Your task to perform on an android device: Open the ShipAtlas app and search for the American Spirit ship.
Image 0: 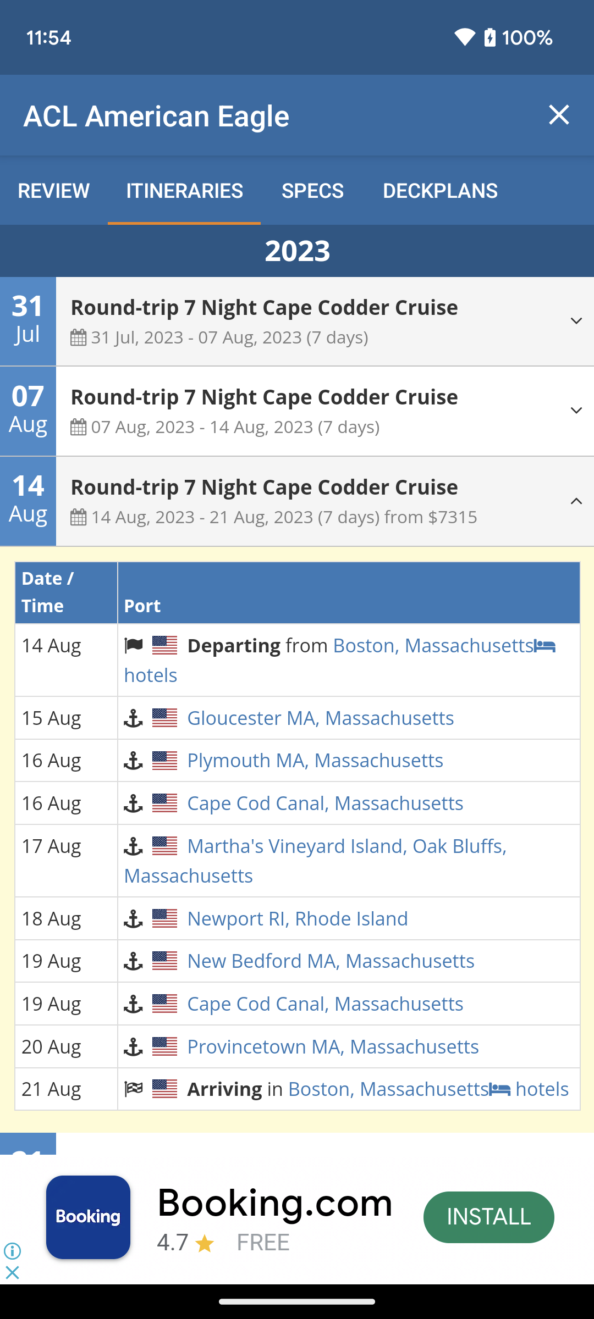
Open ShipAtlas app
Step 0: open app "ShipAtlas"
Image 1: 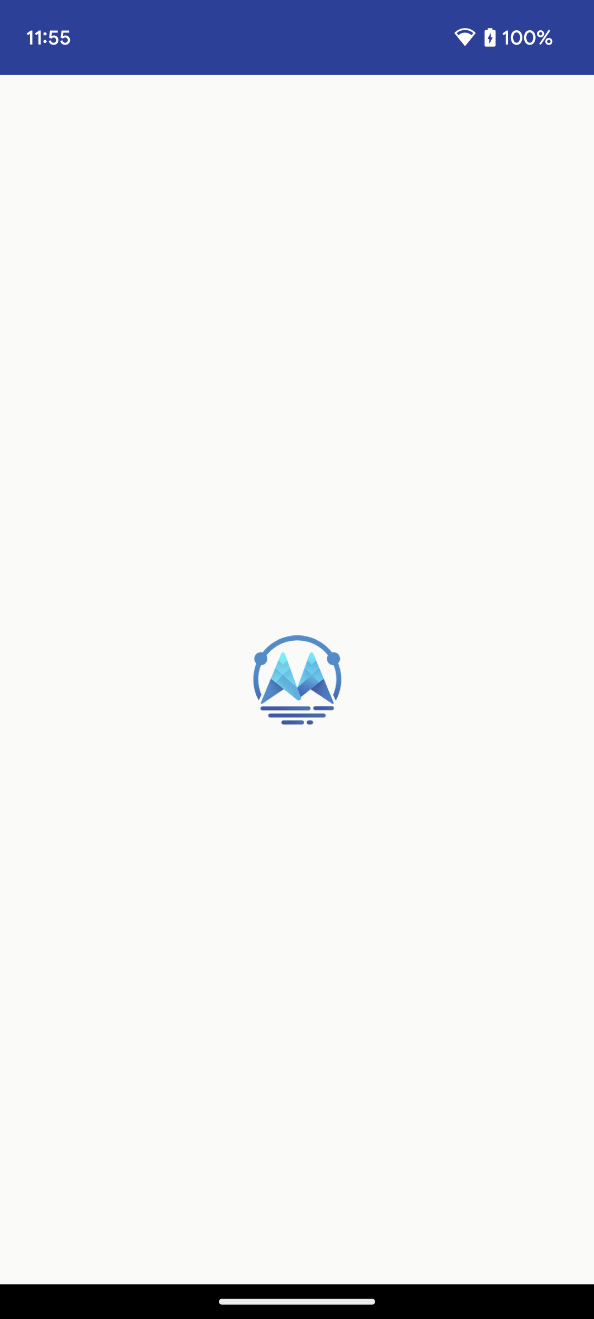
Open ShipAtlas app
Step 1: wait
Image 2: 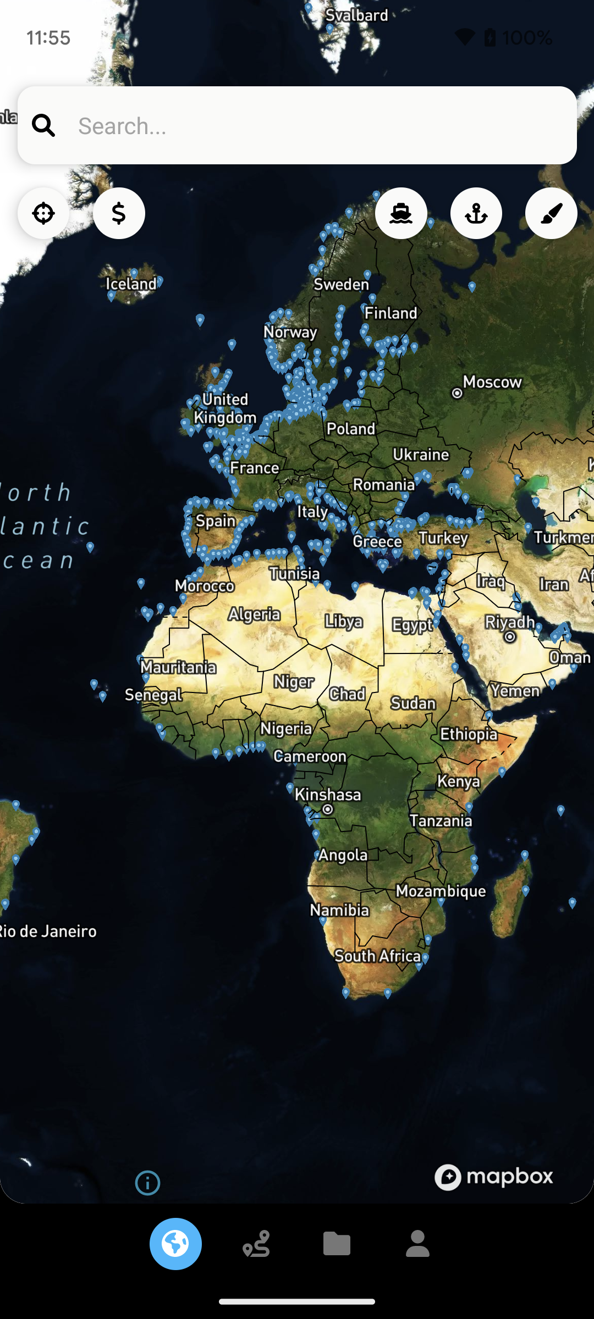
Click on the search bar at the top of the screen
Step 2: click (297, 602)
Image 3: 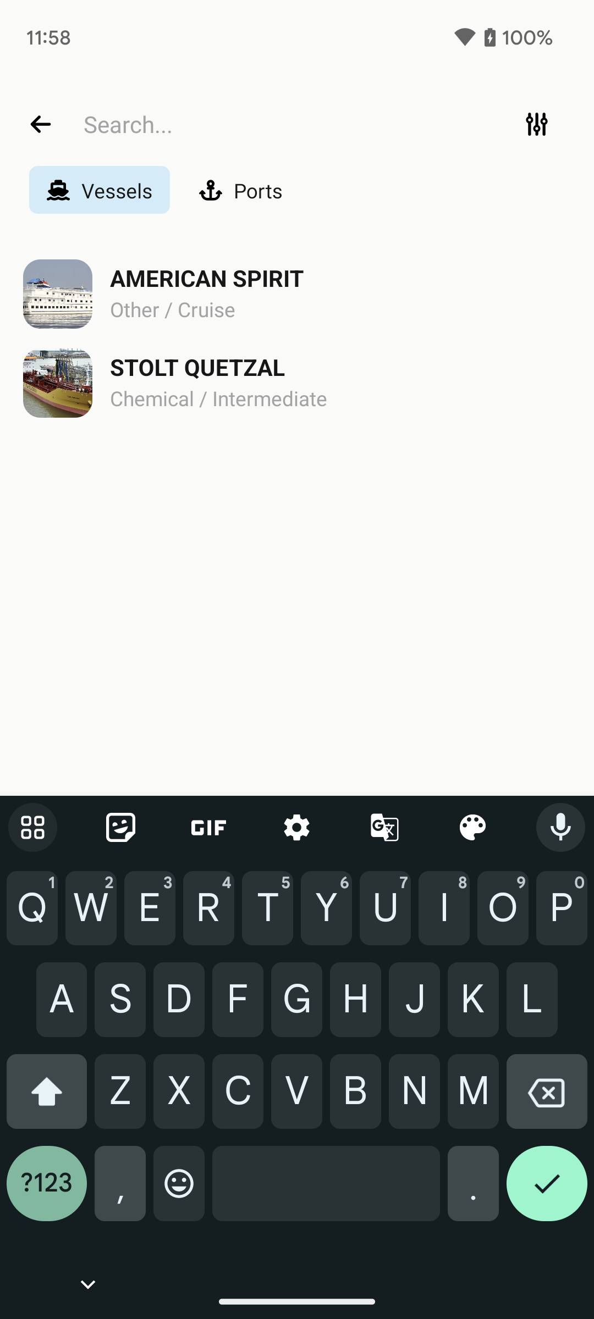
Type American Spirit in the search bar
Step 3: type "American Spirit"
Image 4: 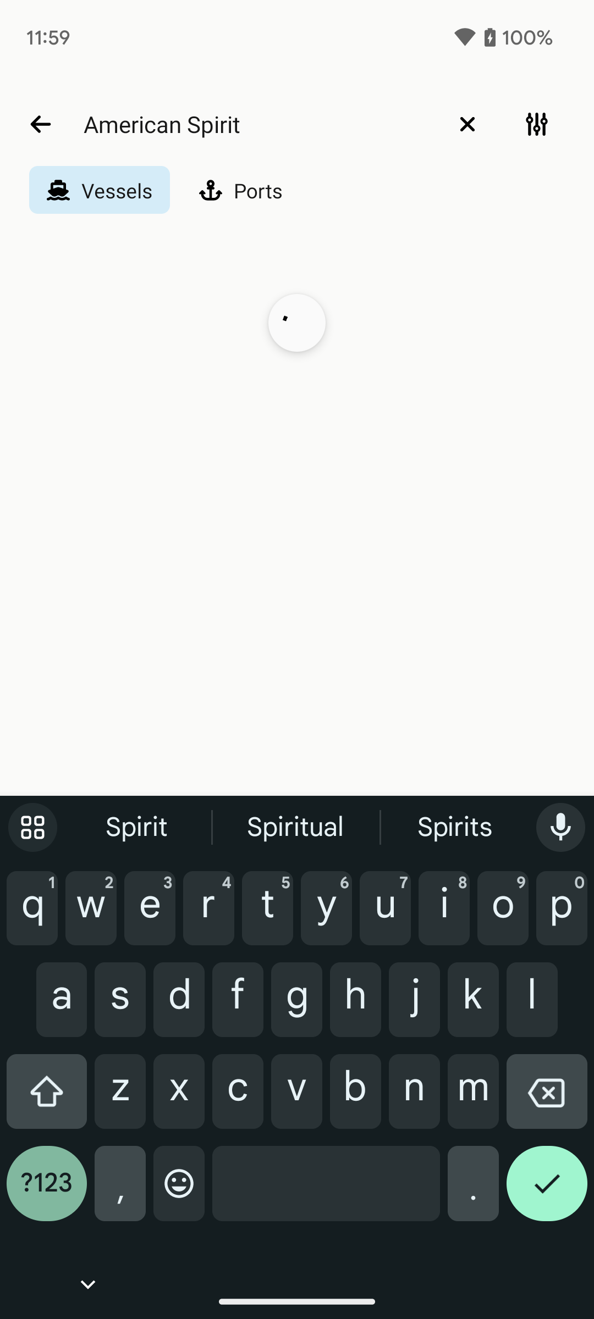
Type American Spirit in the search bar
Step 4: wait
Image 5: 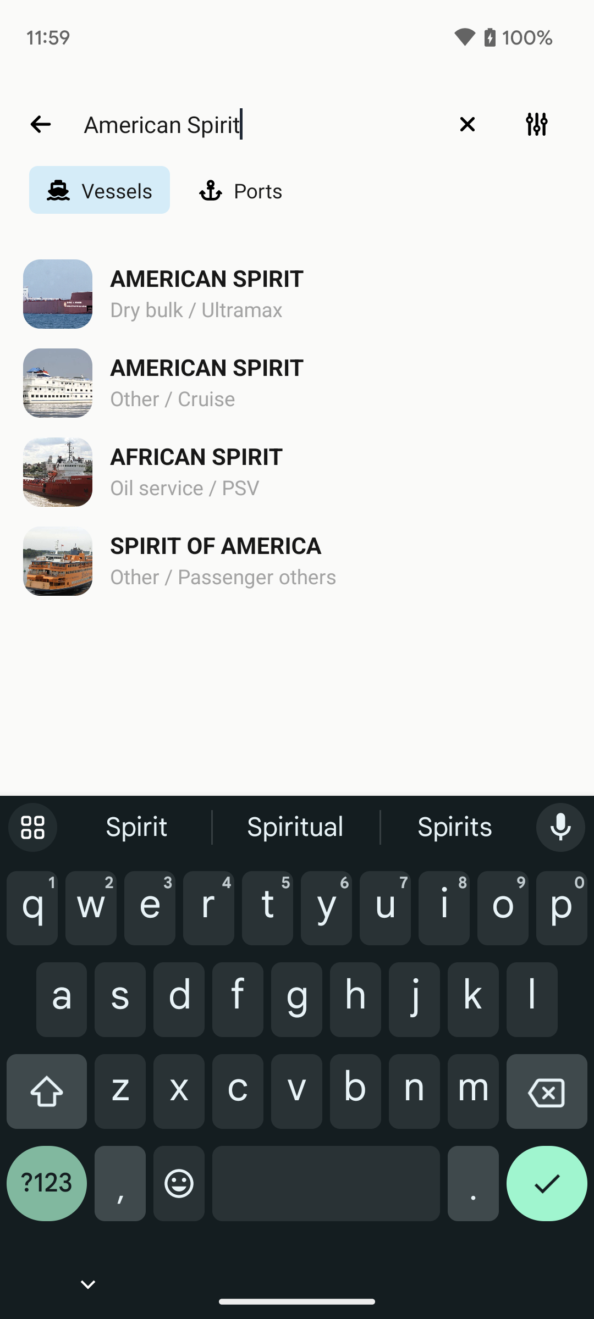
Click on the American Spirit cruise
Step 5: click (207, 368)
Image 6: 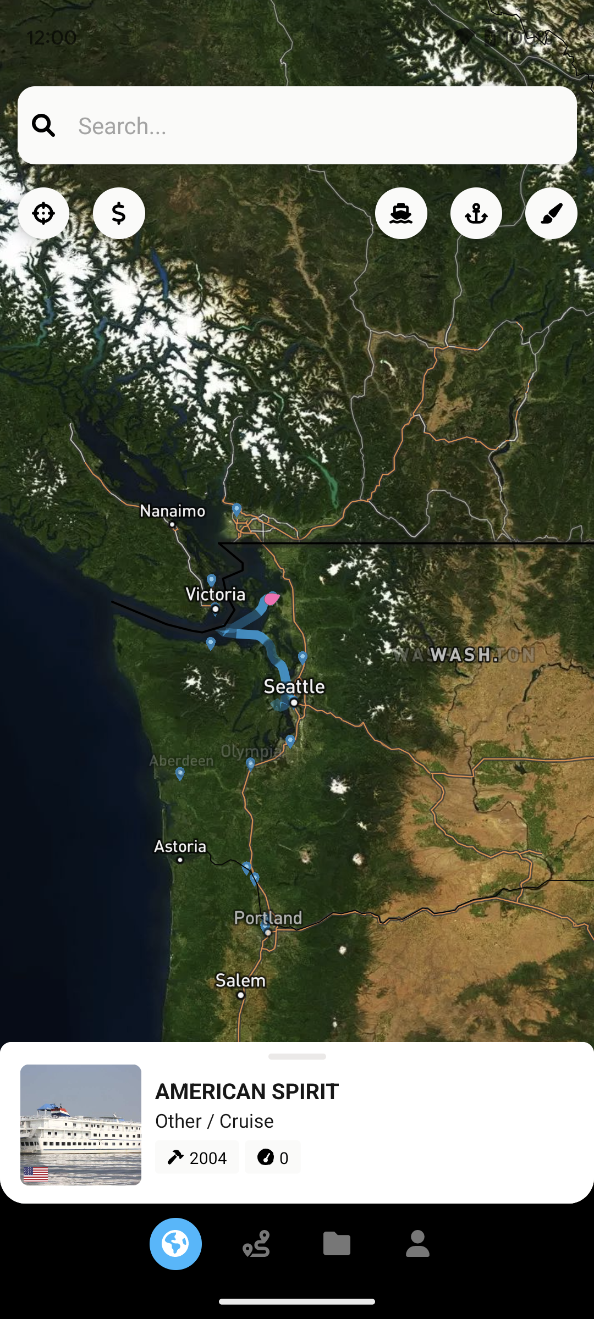
Click on the American Spirit cruise
Step 6: wait